Your task to perform on an android device: Open the Foursquare app and Navigate the direction of the Humayun's tomb
Image 0: 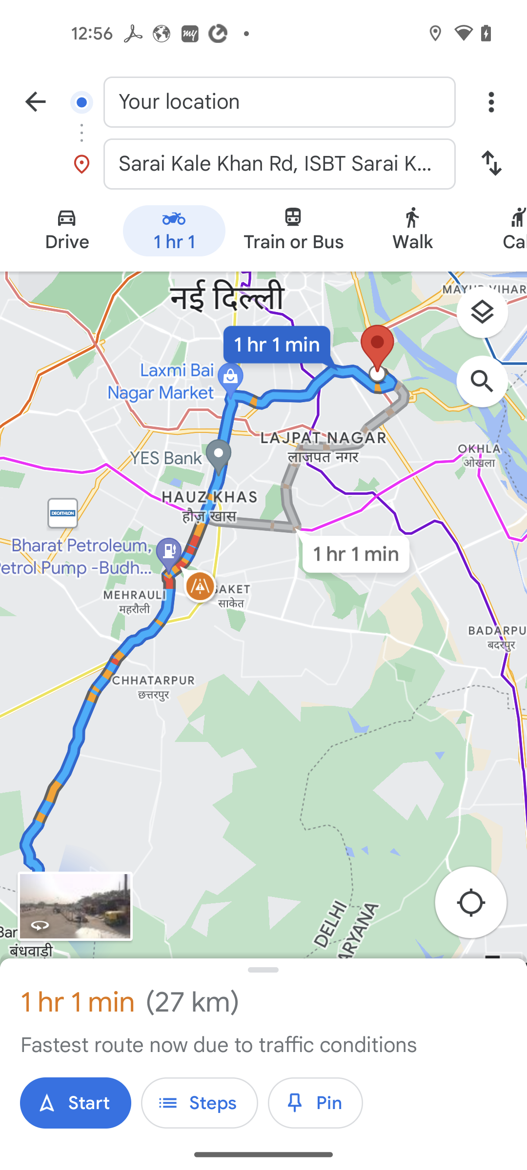
Open the Foursquare app
Step 0: open app "Foursquare"
Image 1: 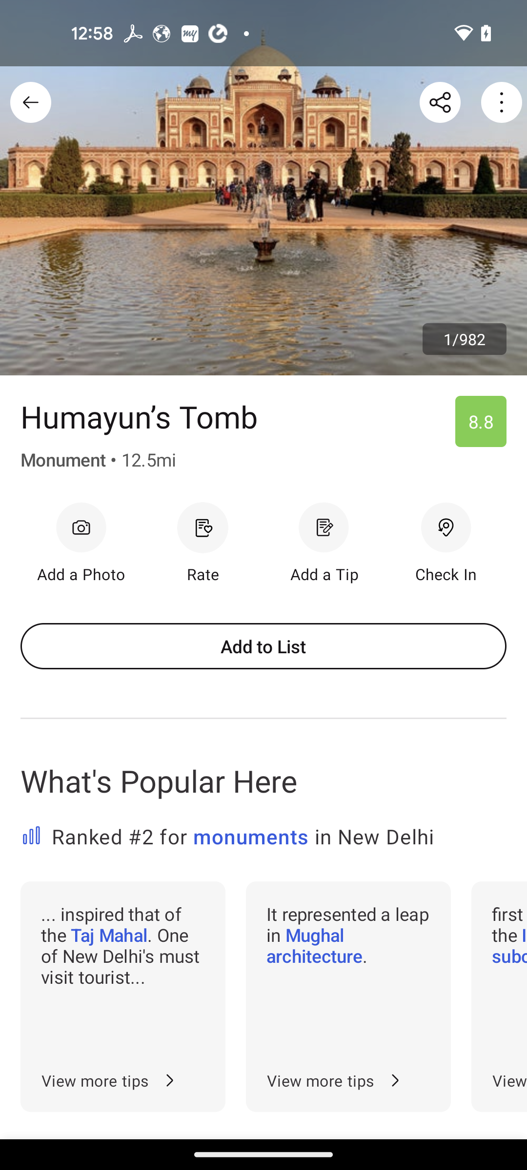
swipe up for direction
Step 1: scroll down
Image 2: 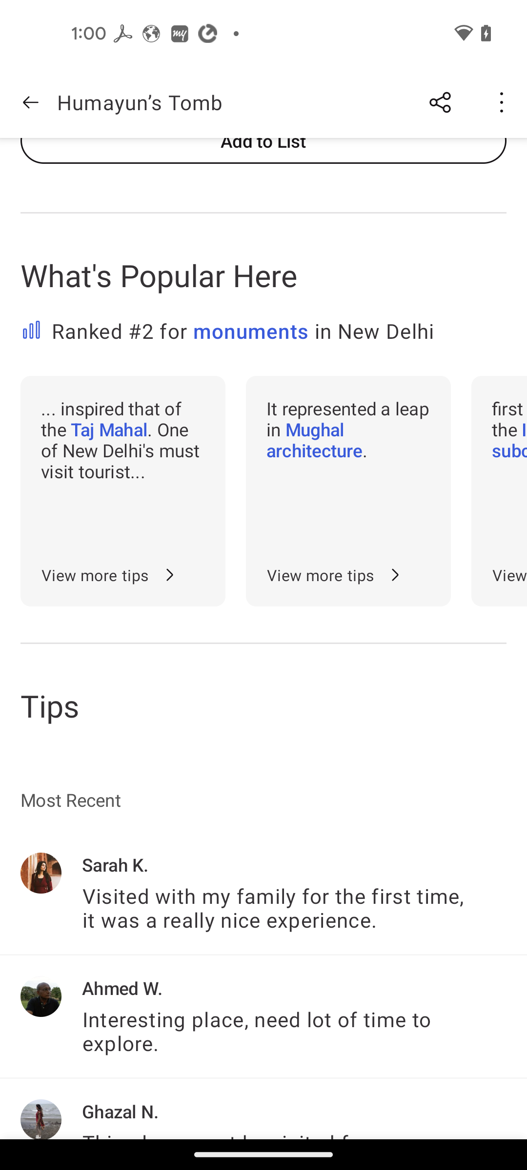
swipe up for direction
Step 2: scroll down
Image 3: 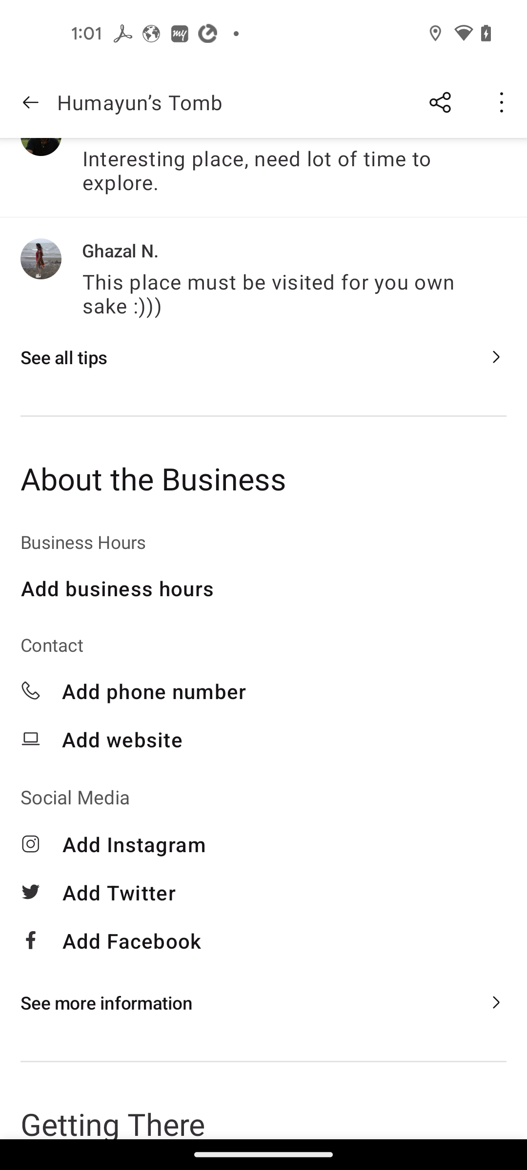
swipe up for direction
Step 3: scroll down
Image 4: 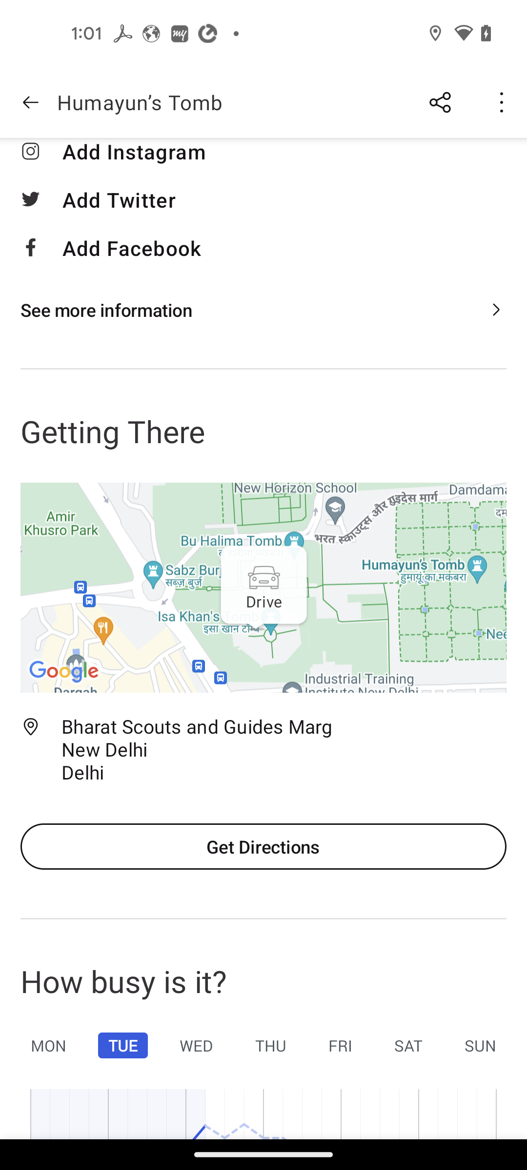
click on get directions button
Step 4: click (263, 846)